Your task to perform on an android device: I will try the recipe for classic brushetta on Sunday for my husband, but for now, save the recipe for classic Bruschetta in my collection.
Image 0: 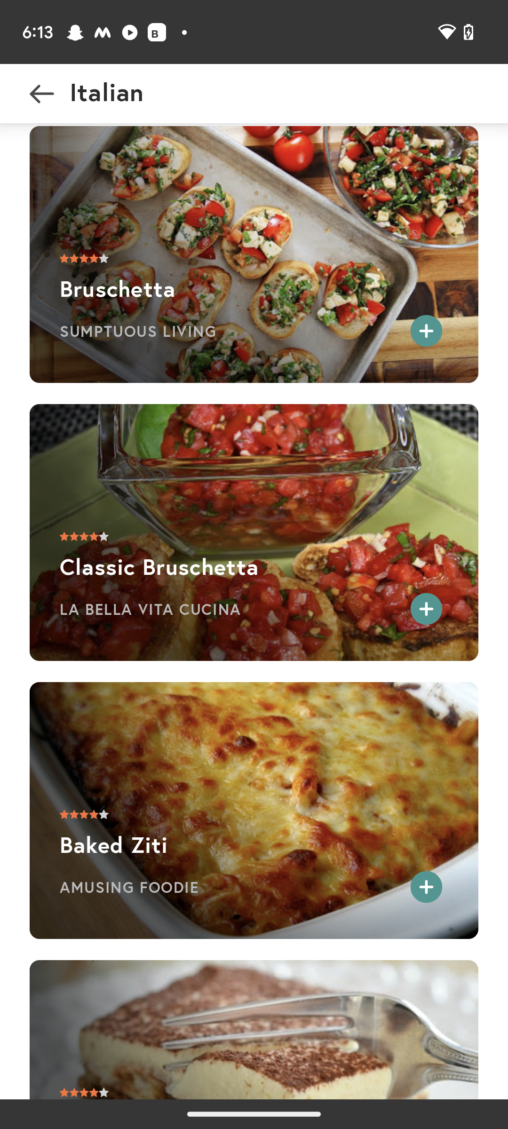
Click on the Tab Classic Bruschetta.
Step 0: click (254, 532)
Image 1: 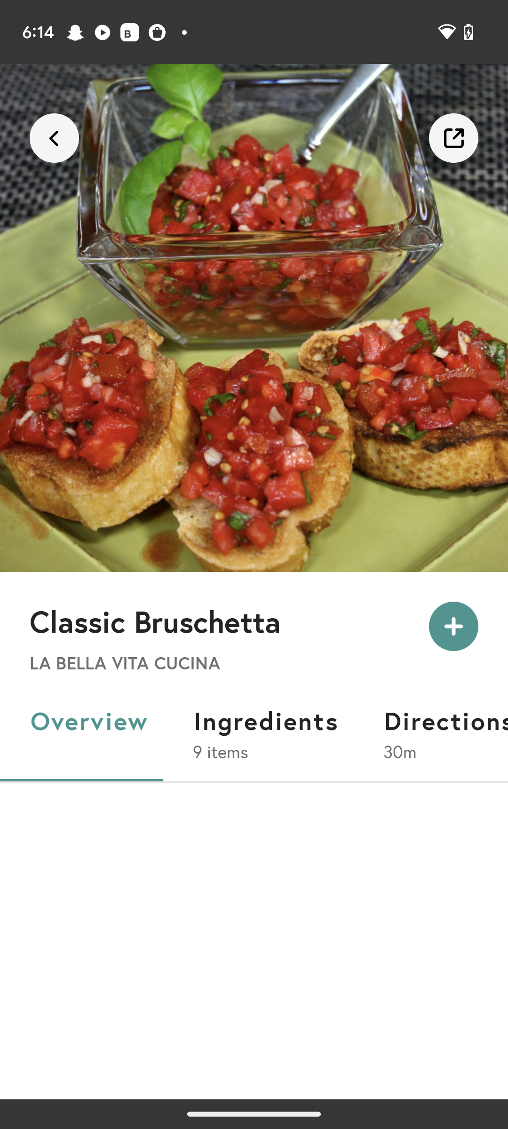
Click on the + icon  at the right side of the dish name.
Step 1: click (453, 626)
Image 2: 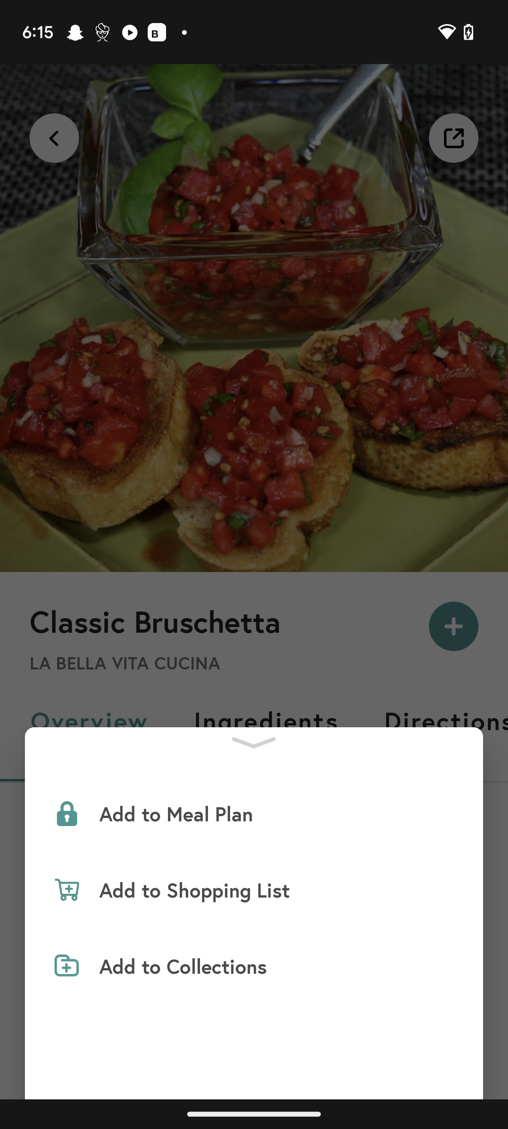
Click on the Tab "Add to Collections" at the bottom.
Step 2: click (276, 966)
Image 3: 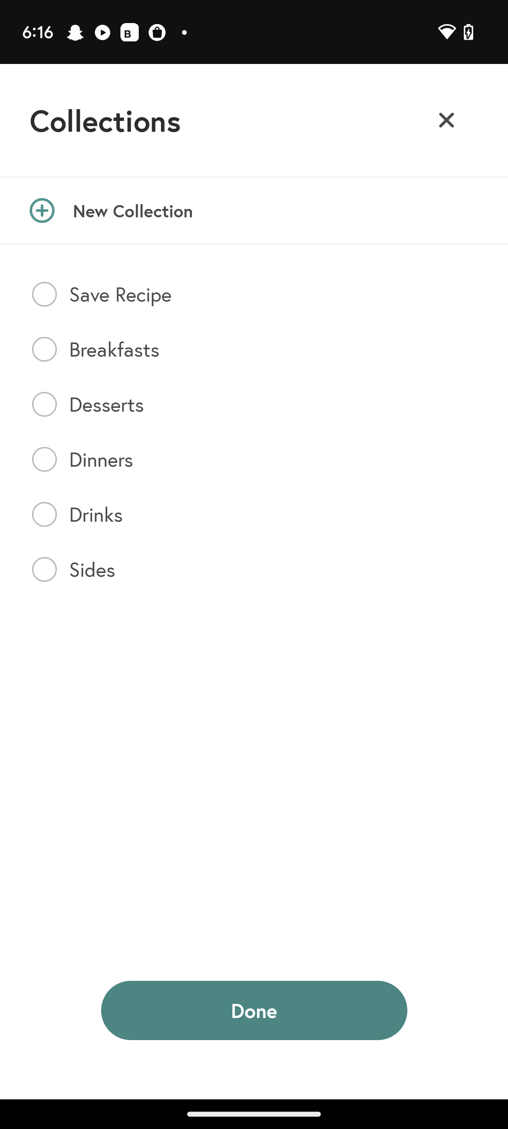
Select the tab Save Recipe.
Step 3: click (120, 294)